Your task to perform on an android device: I want to save my drawing
Image 0: 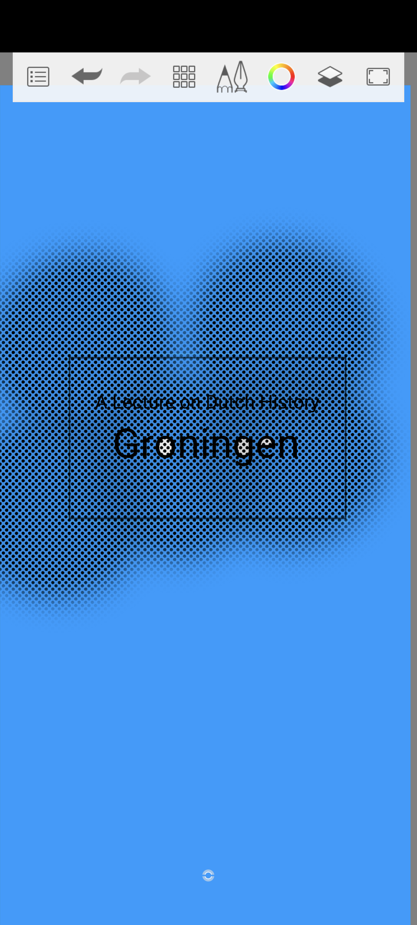
Click on the menu bar icon 
Step 0: click (35, 81)
Image 1: 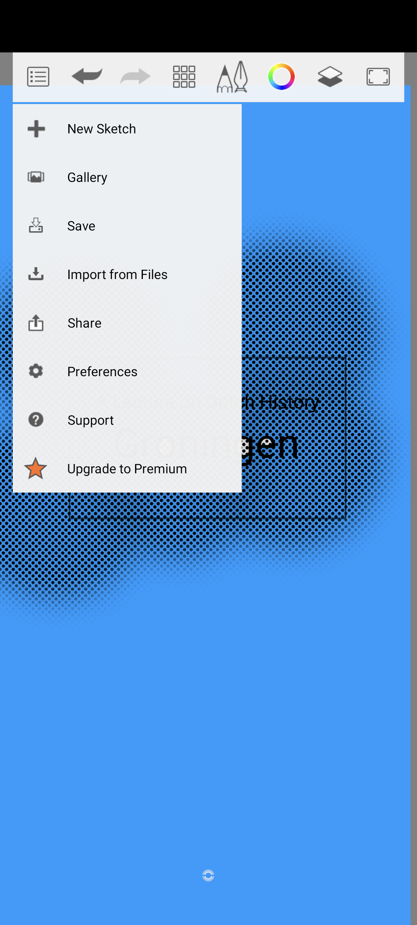
Click on the save icon 
Step 1: click (37, 227)
Image 2: 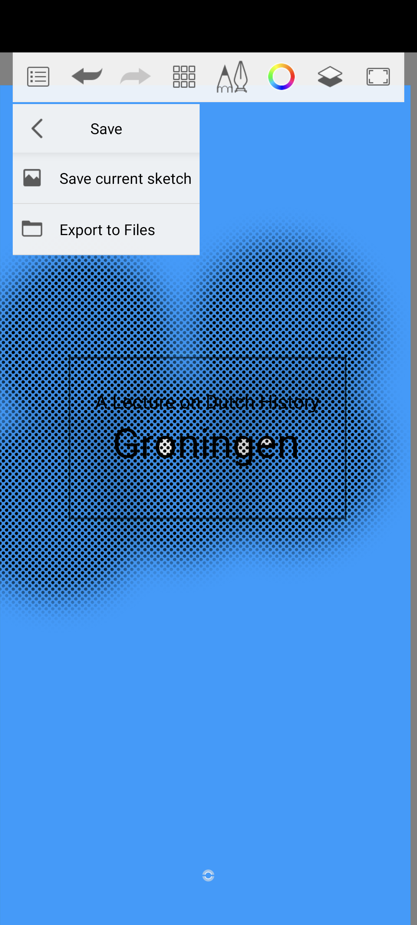
Click on the export to files 
Step 2: click (107, 229)
Image 3: 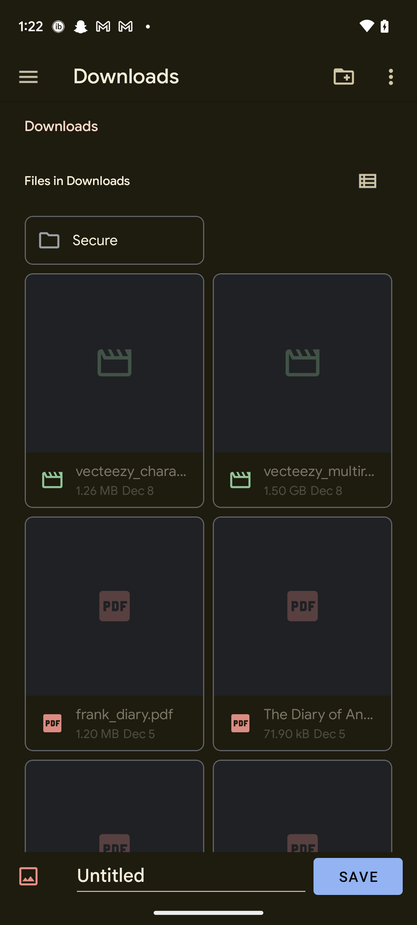
Click on the save icon 
Step 3: click (358, 876)